Your task to perform on an android device: I want to view the save voice recording of my
Image 0: 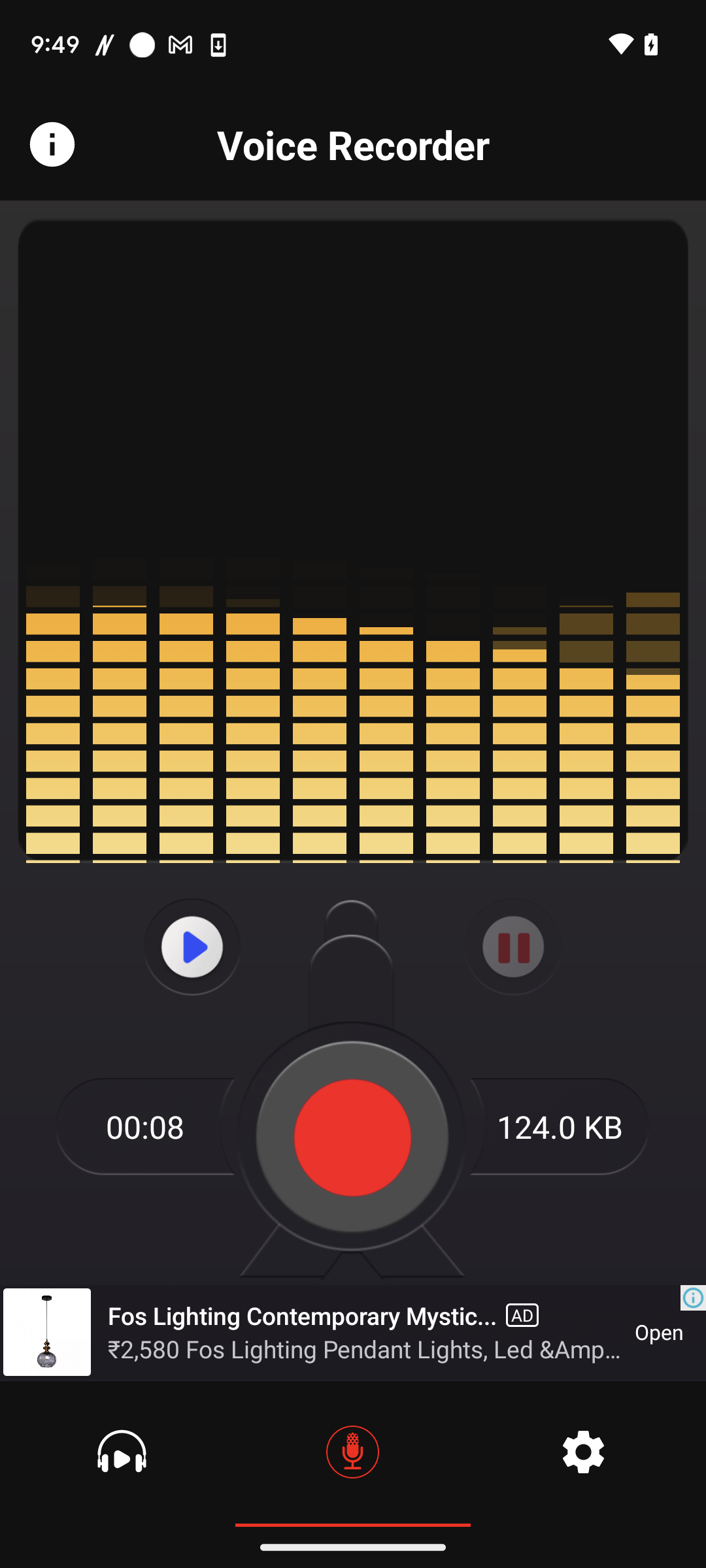
Click on the save voice icon
Step 0: click (117, 1461)